Your task to perform on an android device: My favourite place to spend time alone away from home is Rio de Janeiro, where I'm going to stay for a few days. Use the Rentberry app to find a rental home.
Image 1: 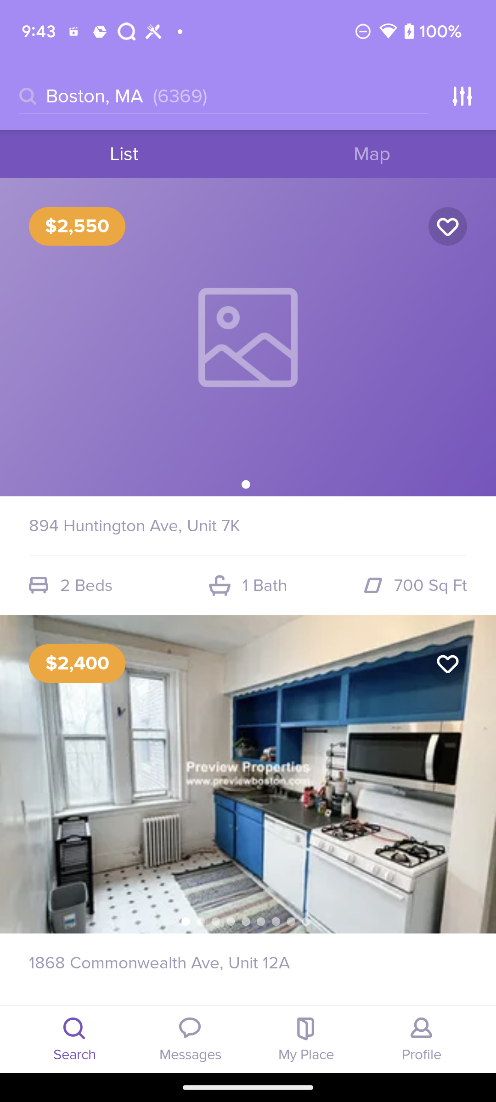
Click on the search bar at the top of the screen
Step 1: click (275, 96)
Image 2: 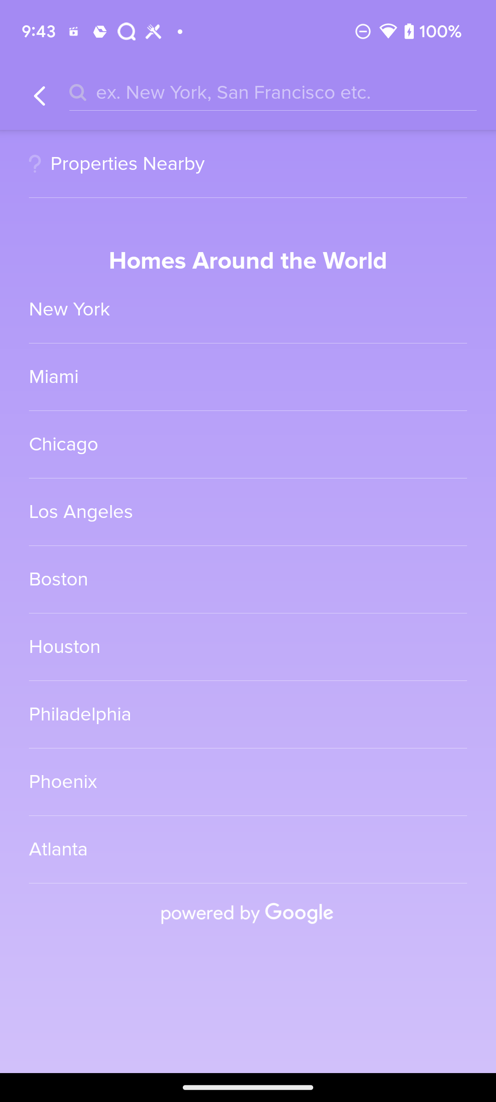
search for Rio de Janeiro
Step 2: type "Rio de Janeiro"
Image 3: 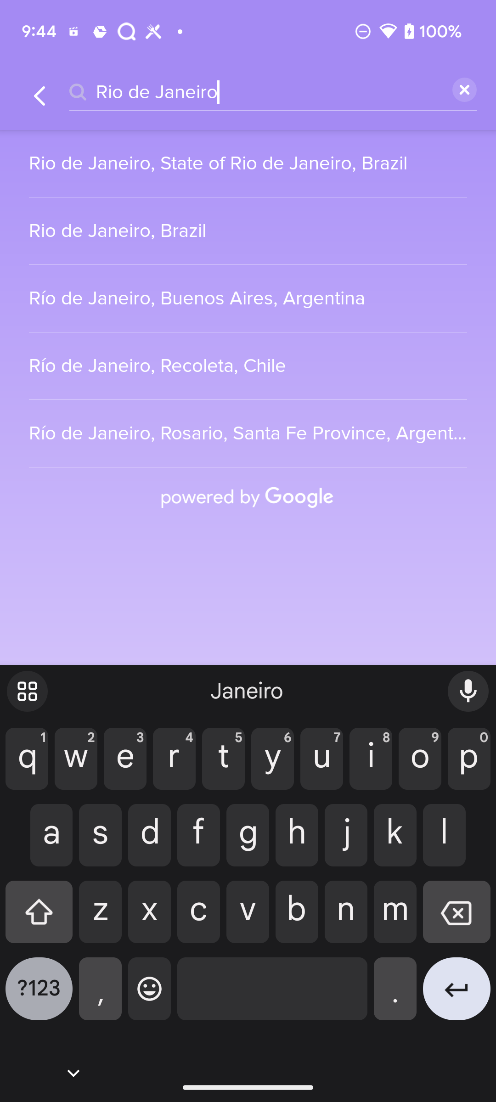
click on the first search option
Step 3: click (248, 163)
Image 4: 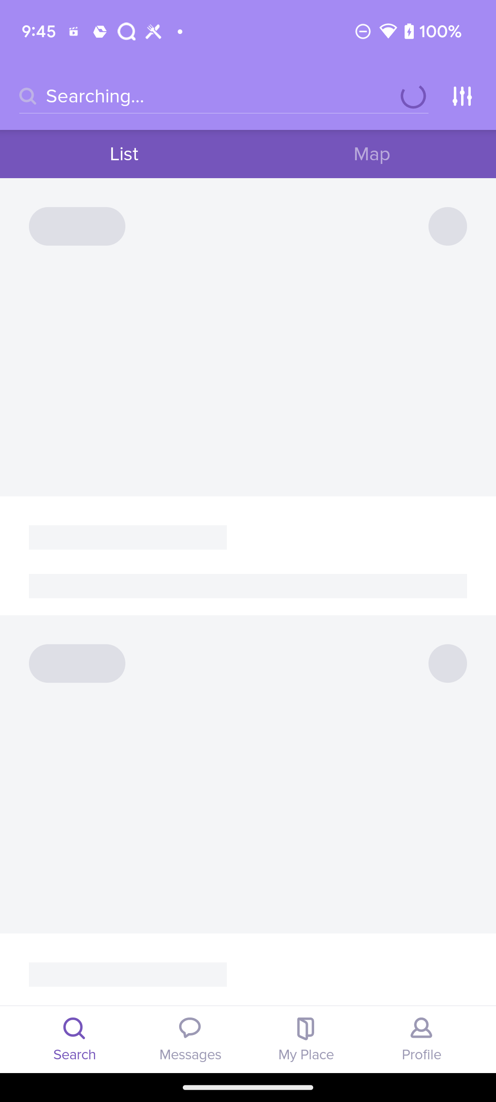
click on the first search option
Step 4: wait